Your task to perform on an android device: I would like to choose Blue Orchid flowers to give to my friend Abdul Karim on 21st of December on his birthday on the Ferns And Petals app.
Image 0: 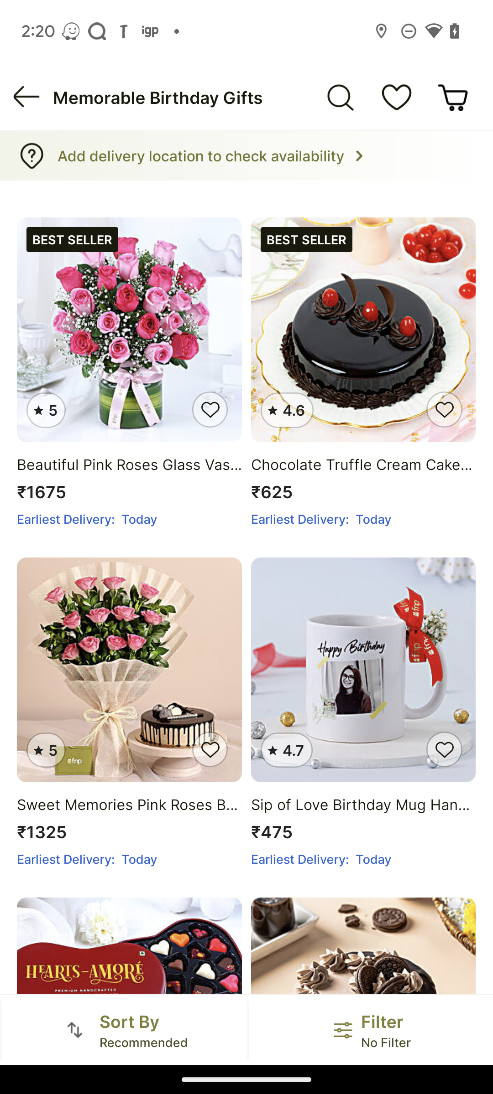
Swipe up to view more products.
Step 0: scroll down
Image 1: 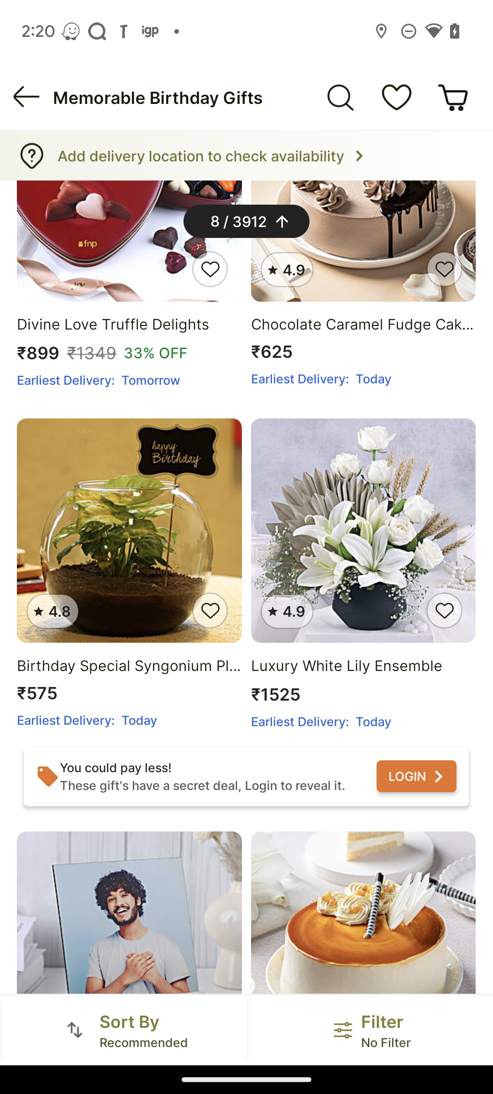
Swipe up to view more products.
Step 1: scroll down
Image 2: 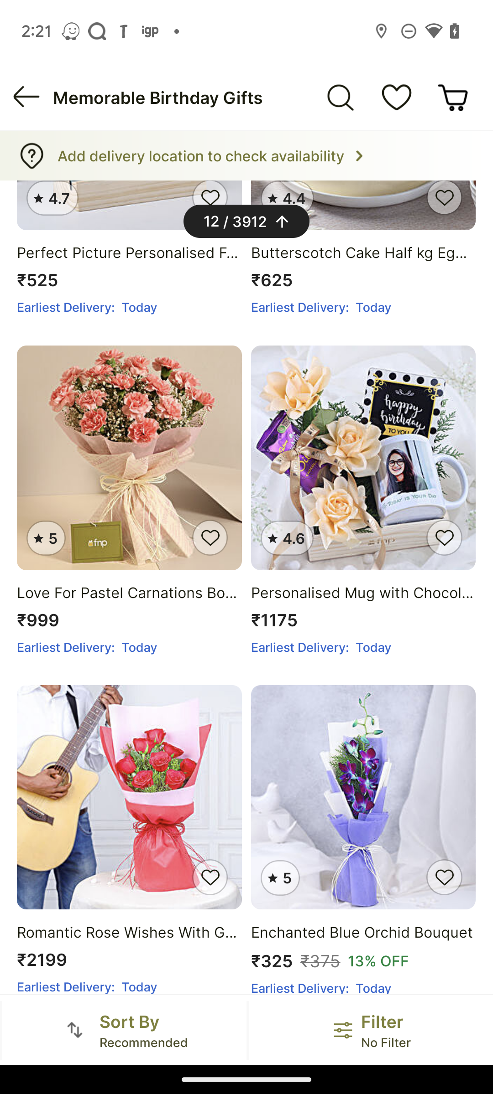
Click on the Enchanted Blue Orchid Bouquet.
Step 2: click (363, 797)